Your task to perform on an android device: I want to search for Nike t-shirts on the Flipkart app.
Image 0: 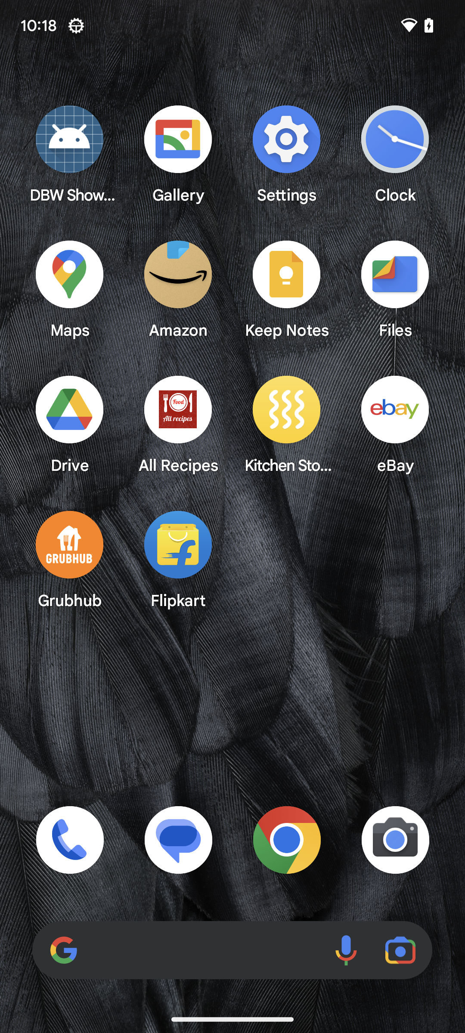
Open the Flipkart app.
Step 0: open app "Flipkart"
Image 1: 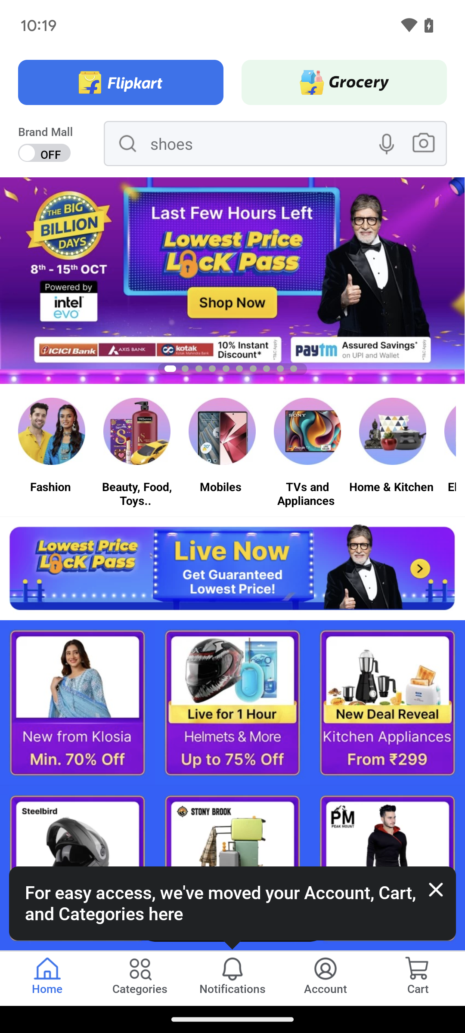
Click on the Search bar on the top of the screen.
Step 1: click (261, 144)
Image 2: 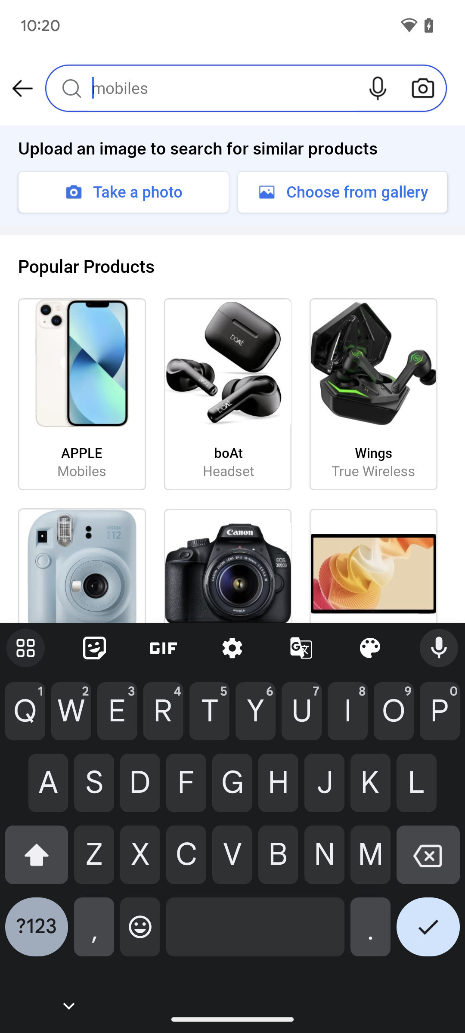
Type Nike t-shirts on the screen.
Step 2: type "Nike t-shirts"
Image 3: 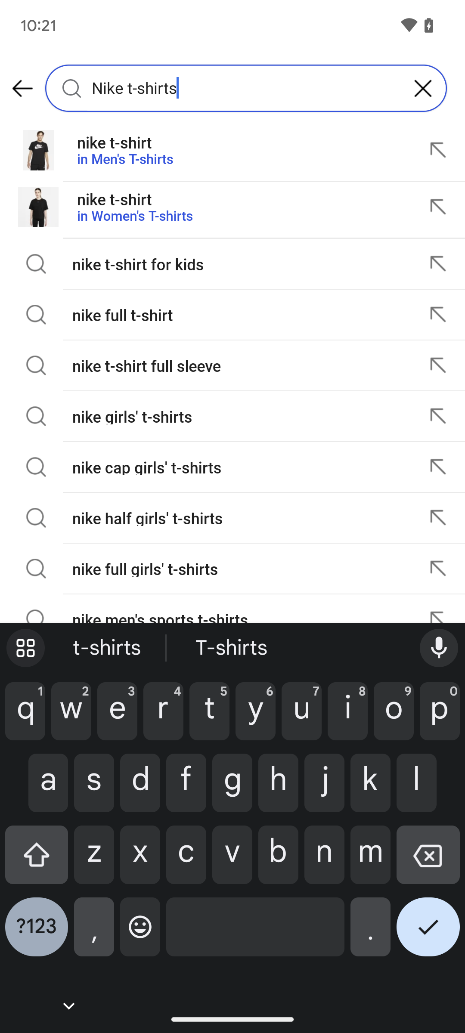
Click on the first suggestion on the screen.
Step 3: click (216, 150)